Your task to perform on an android device: Open the Alarm Clock Beyond app and add a 2-minute timer to the 10-minute timer.
Image 0: 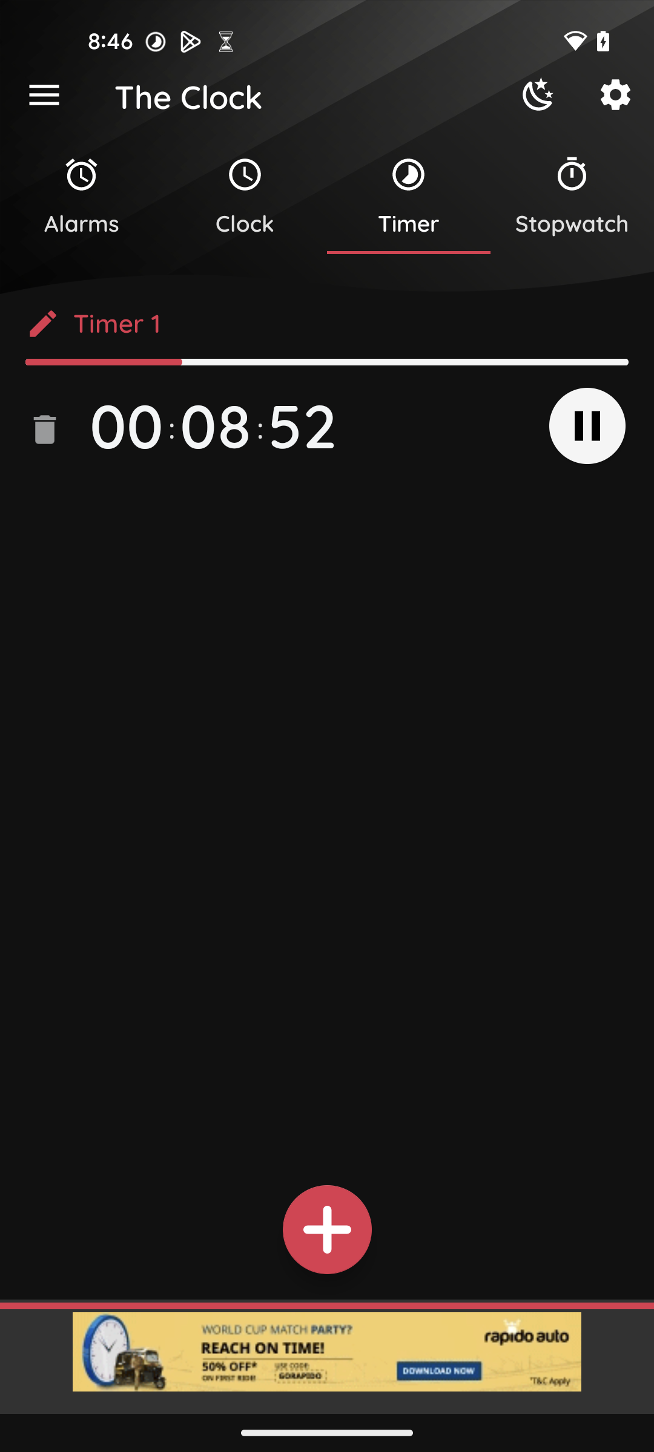
Open the Alarm Clock Beyond app
Step 0: open app "Alarm Clock Beyond"
Image 1: 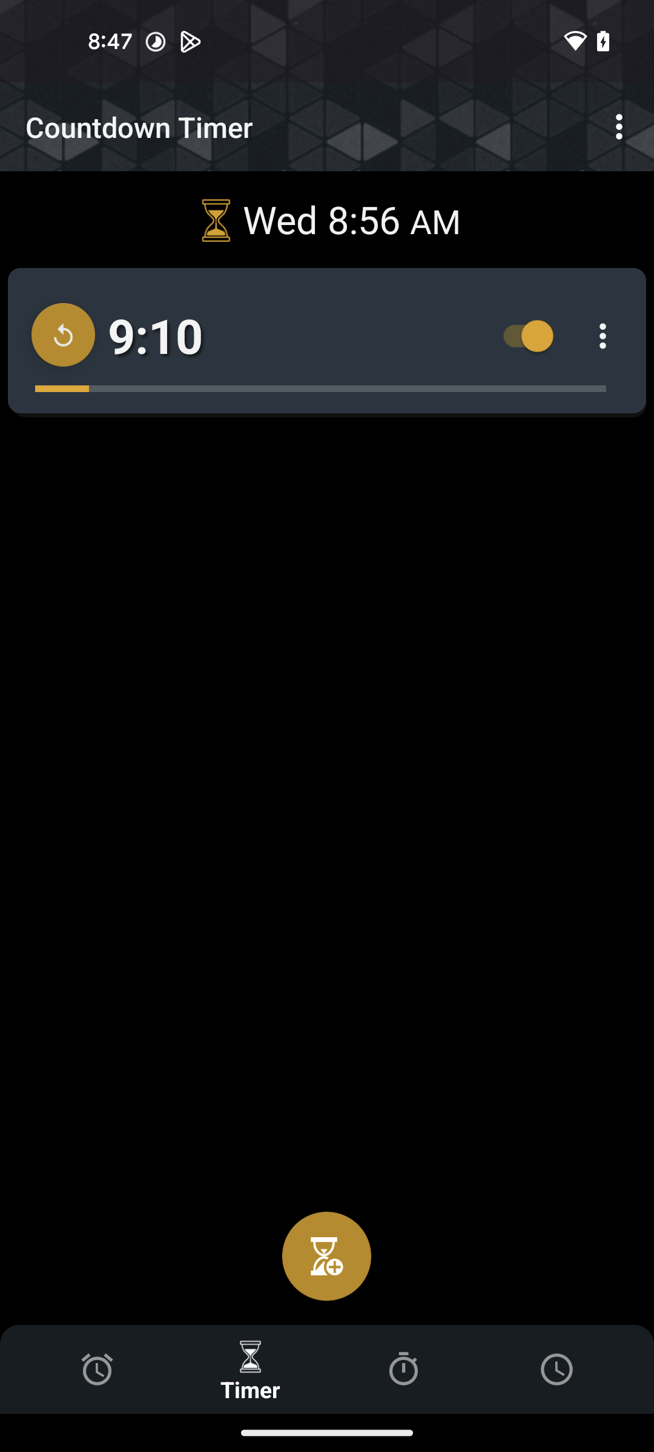
Click on the three dots of the 10-minute timer
Step 1: click (606, 341)
Image 2: 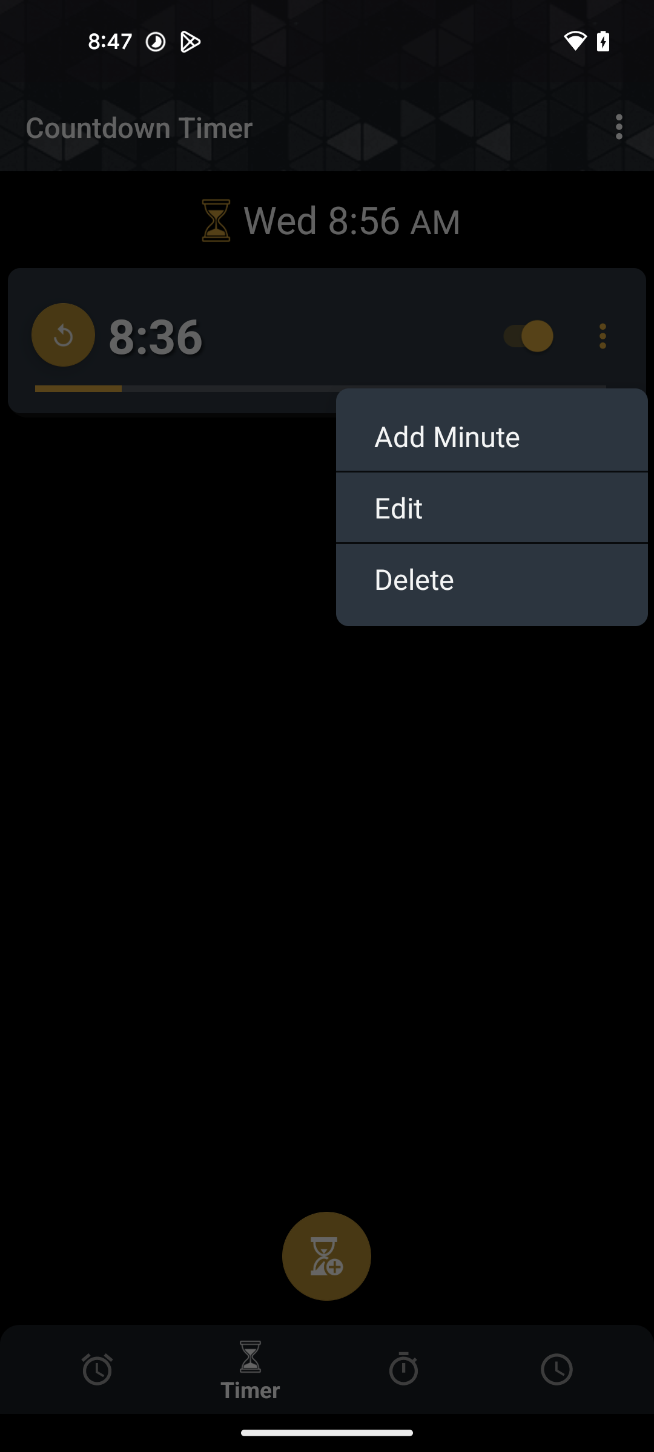
Click on the edit option
Step 2: click (504, 507)
Image 3: 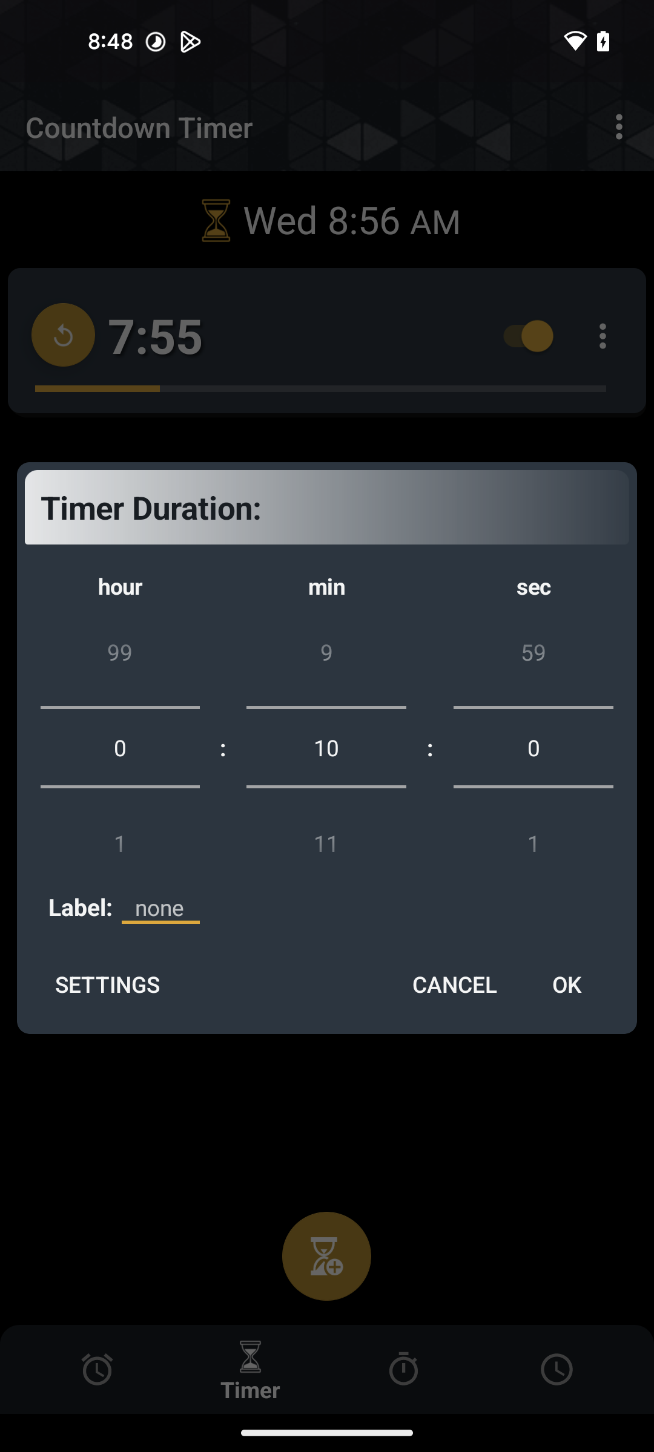
Click on the 10 min section
Step 3: click (326, 747)
Image 4: 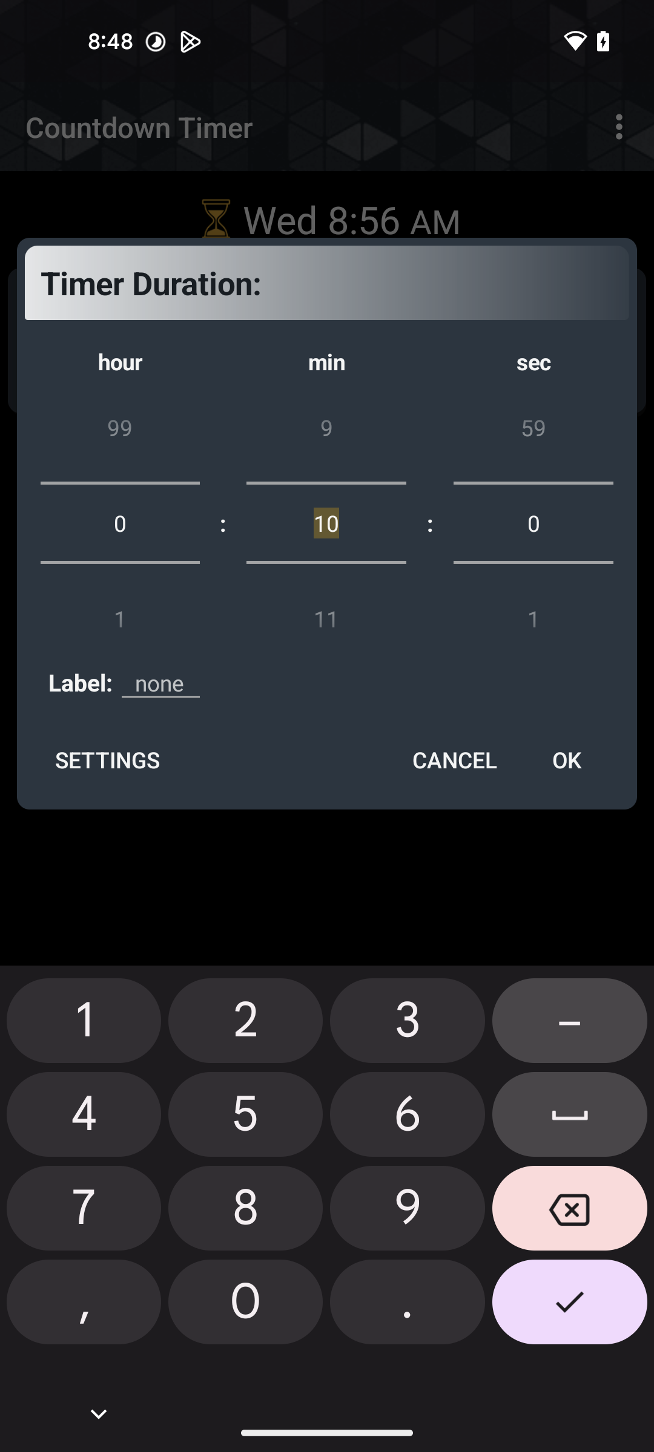
add a 2-minute timer to the 10 minute timer
Step 4: type "12"
Image 5: 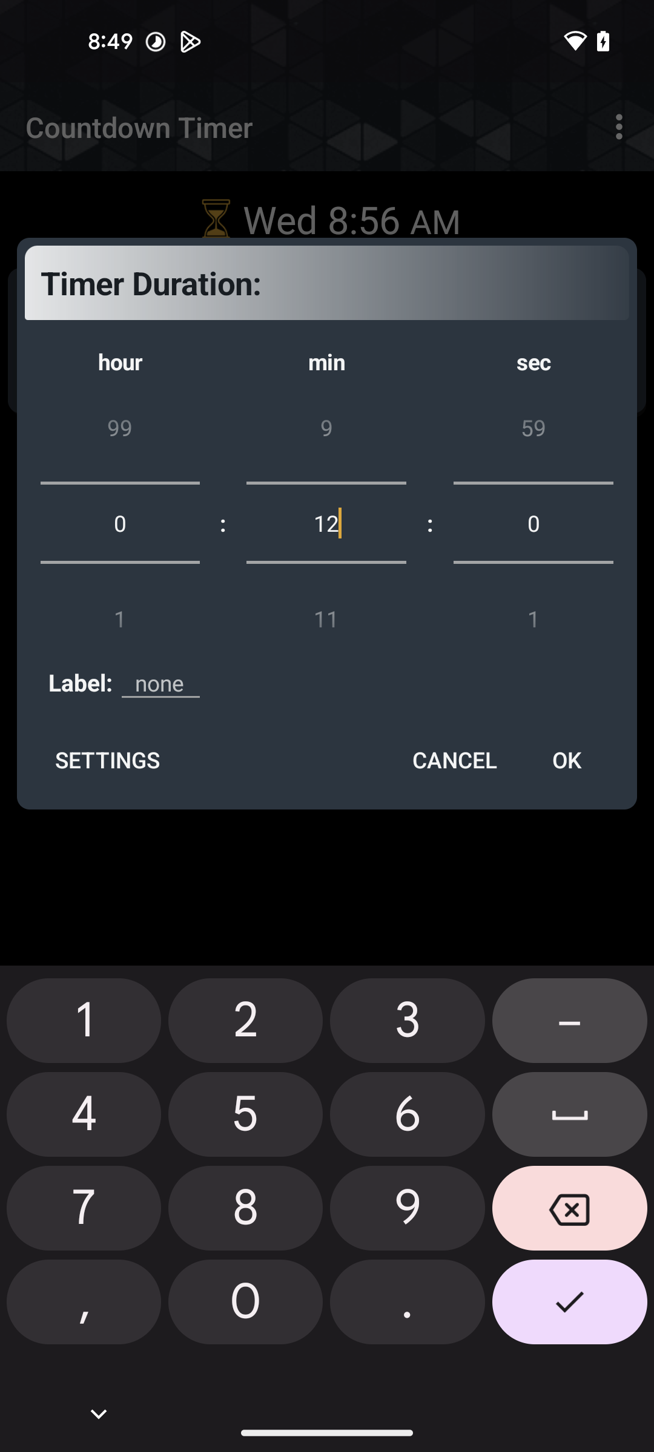
Click on the OK button
Step 5: click (566, 759)